Your task to perform on an android device: Use the TrainPal app to get the schedule of the cheapest trains from Bringham to New Milton on November 17.
Image 0: 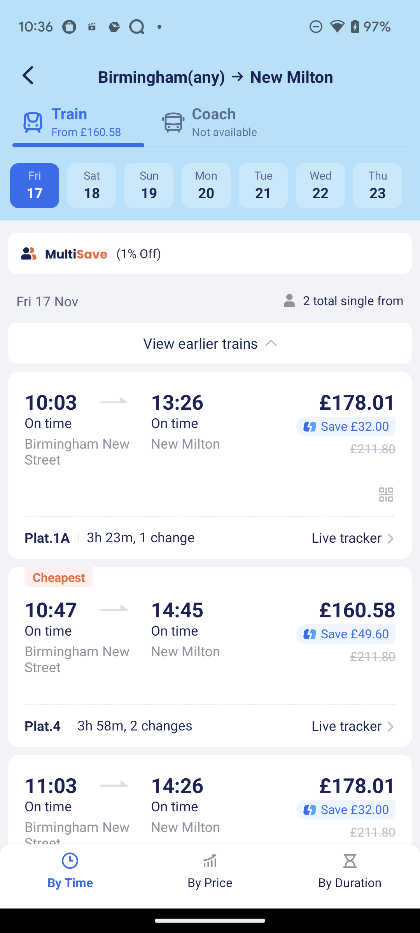
Click on the By Price filter at the bottom of the screen
Step 0: click (210, 882)